Your task to perform on an android device: Browse for Luciano Pavarotti's songs in the YouTube music app.
Image 0: 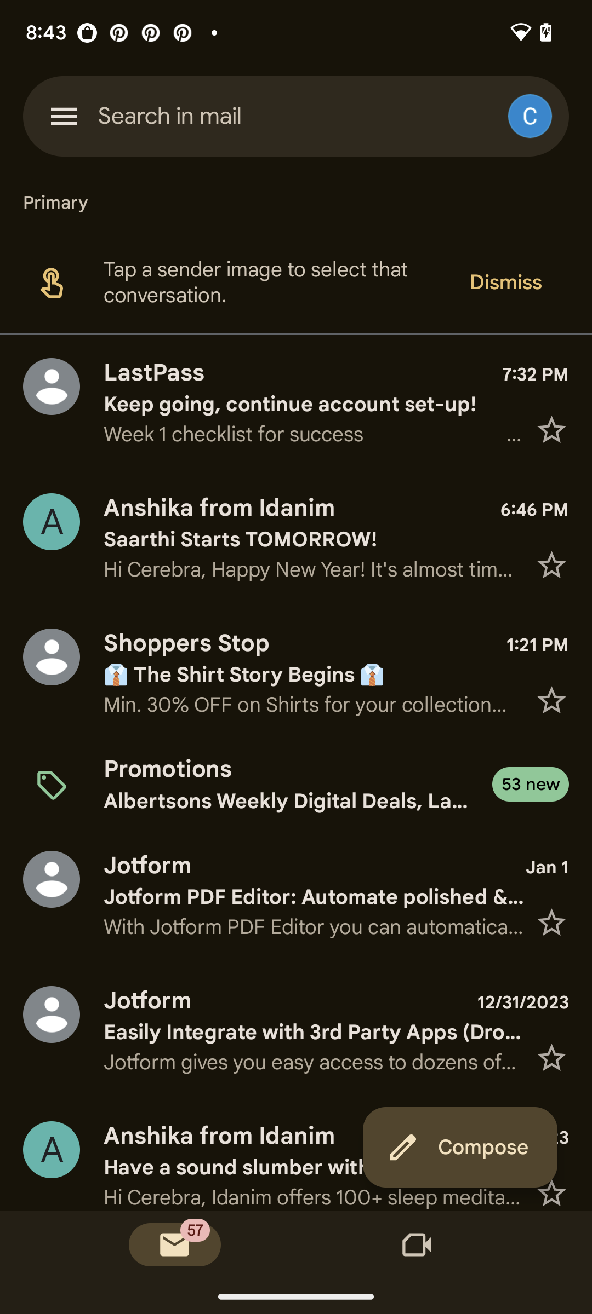
Open the YouTube music app.
Step 0: open app "YouTube Music"
Image 1: 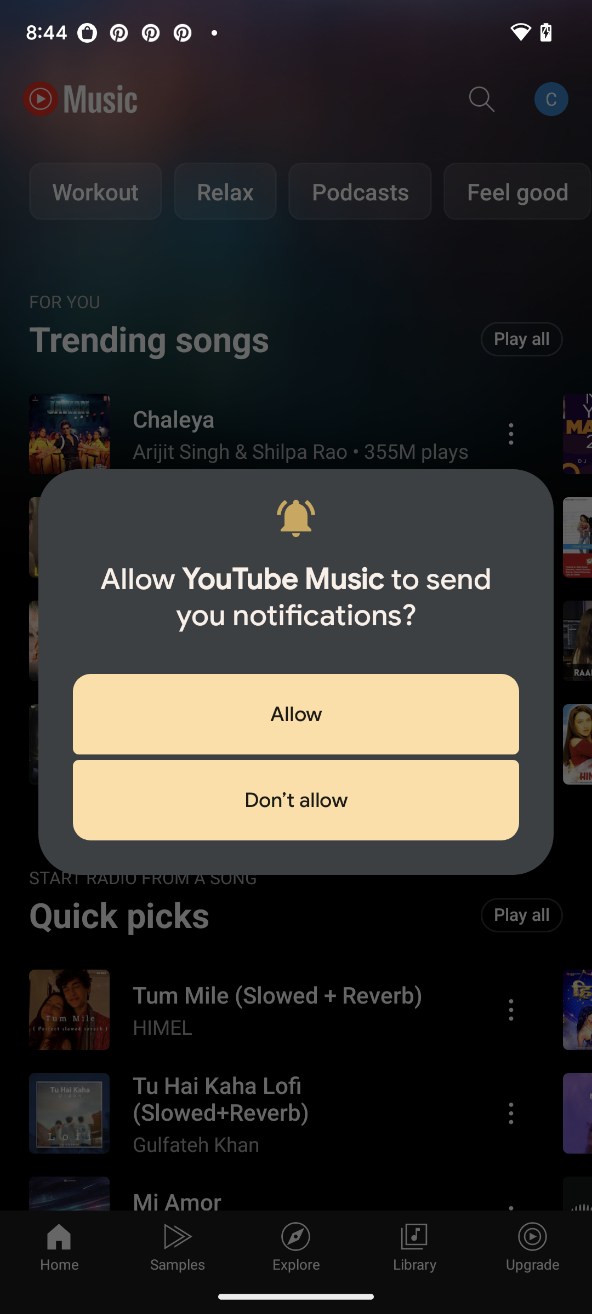
Click on don't allow.
Step 1: click (296, 800)
Image 2: 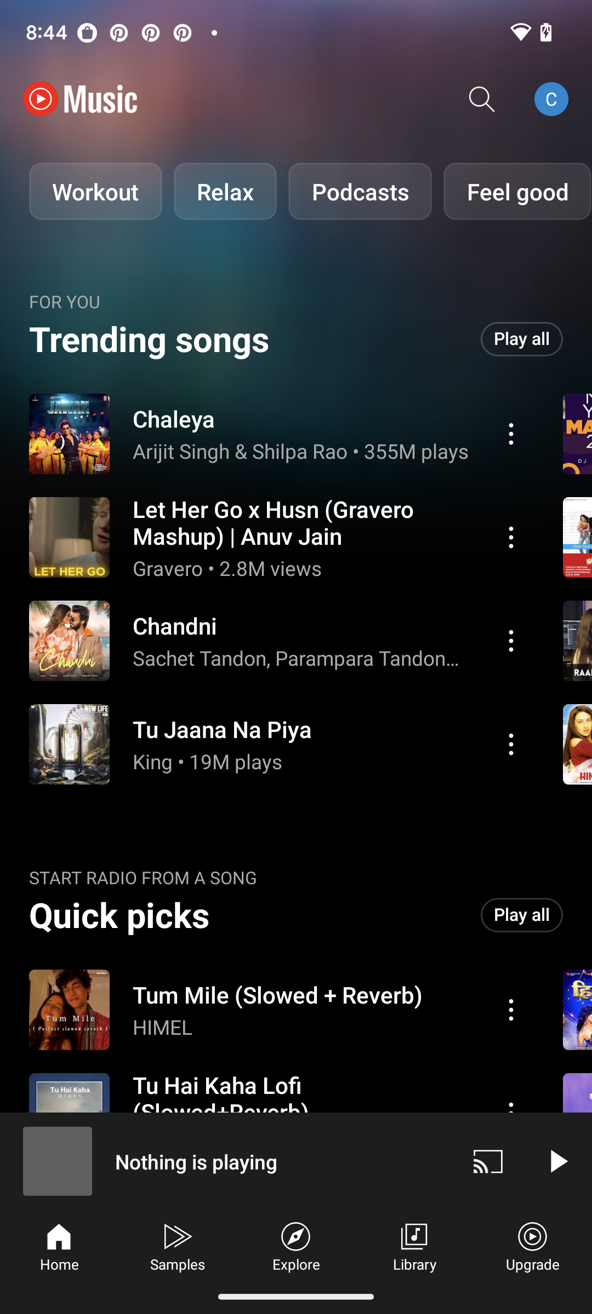
Click on the search icon.
Step 2: click (482, 99)
Image 3: 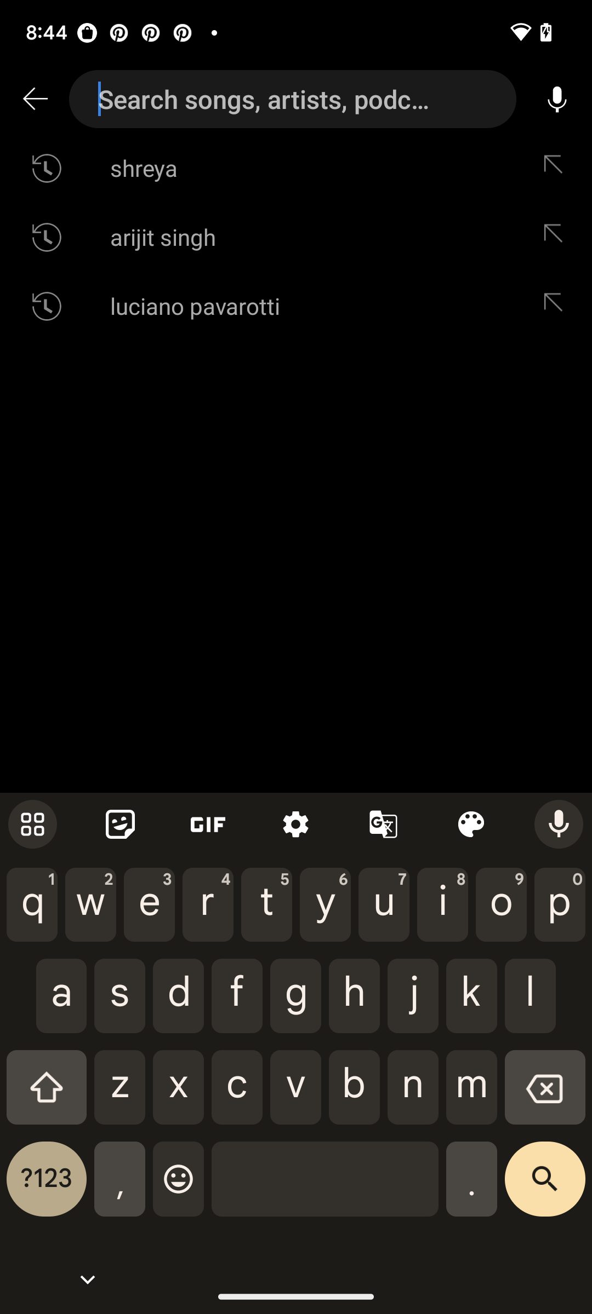
Enter the artist's name.
Step 3: type "Luciano Pavarotti"
Image 4: 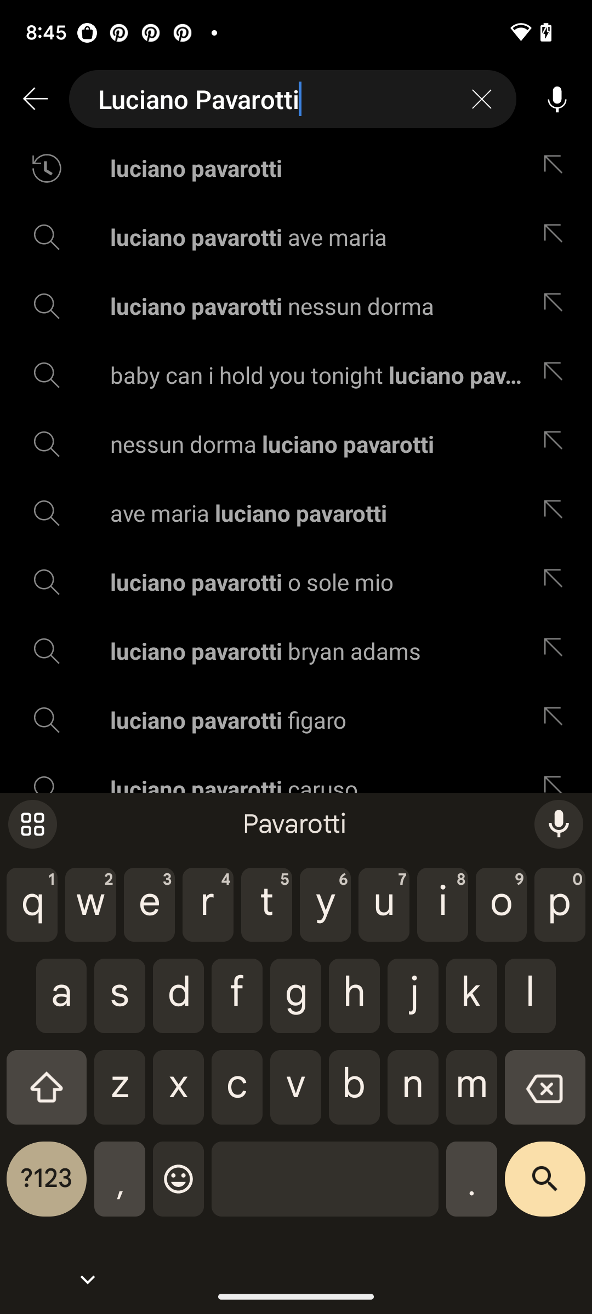
Select the first option.
Step 4: click (319, 168)
Image 5: 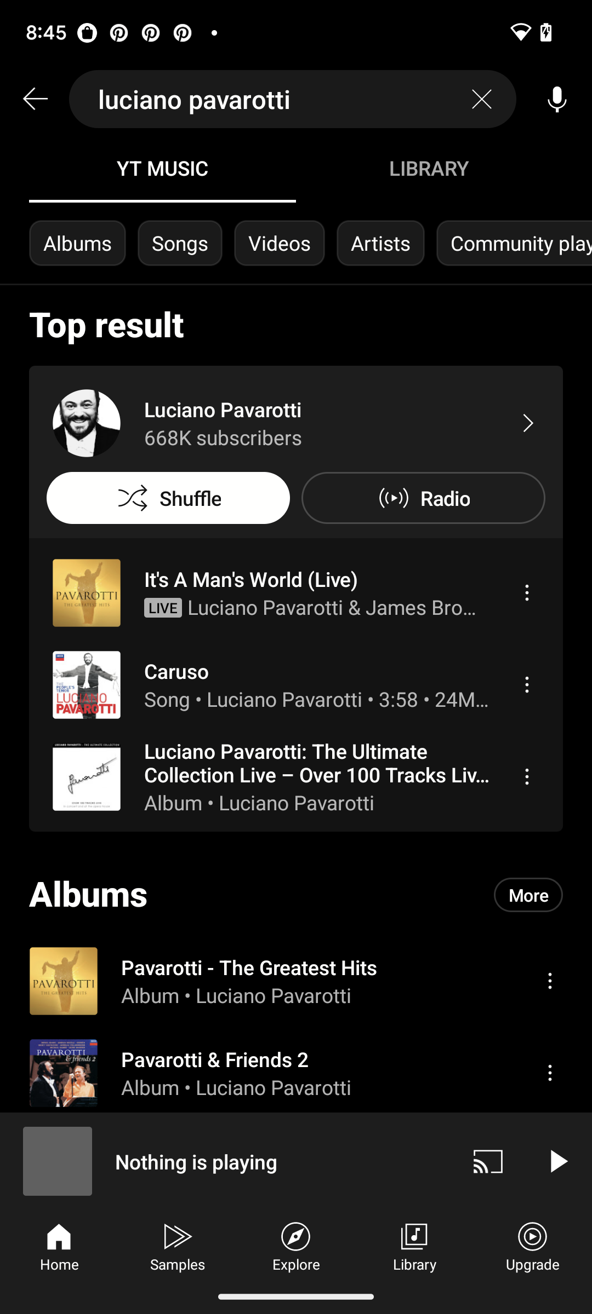
Swipe down to view more songs by Luciano.
Step 5: scroll down